Your task to perform on an android device: Open the PDF Reader Pro app and secure a dummy pdf by adding a password.
Image 0: 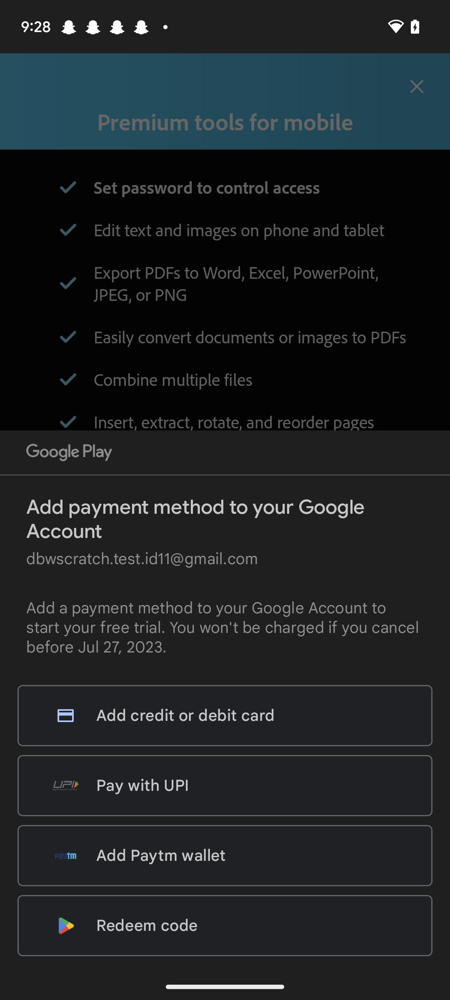
Open the PDF Reader Pro app
Step 0: open app "PDF Reader Pro"
Image 1: 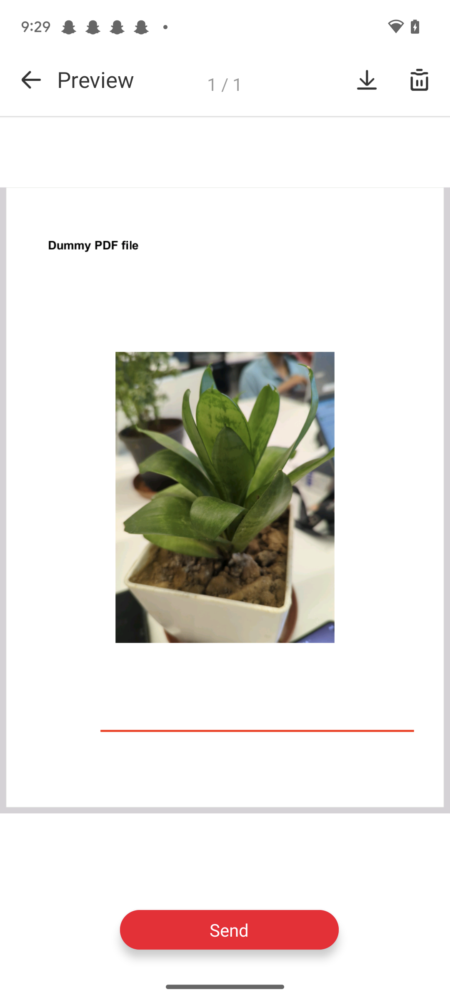
Go back to the previous screen
Step 1: press back button
Image 3: 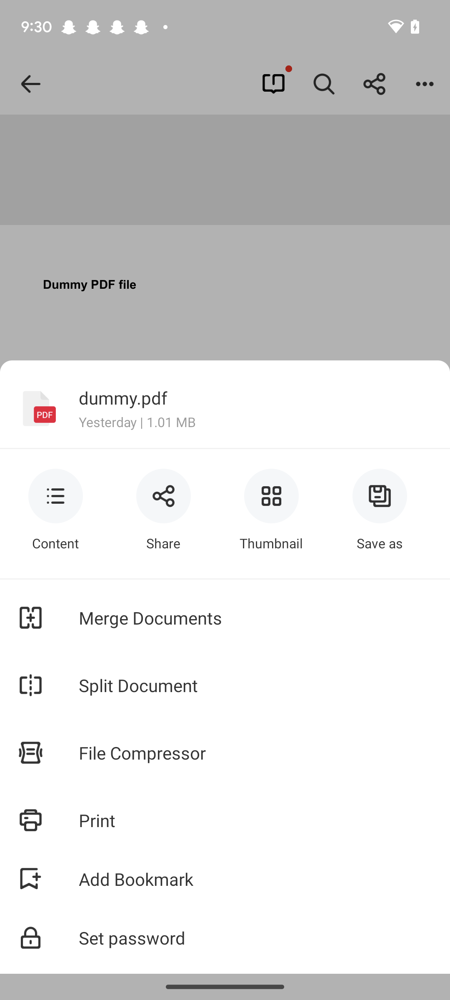
Click on set password option
Step 3: click (225, 937)
Image 4: 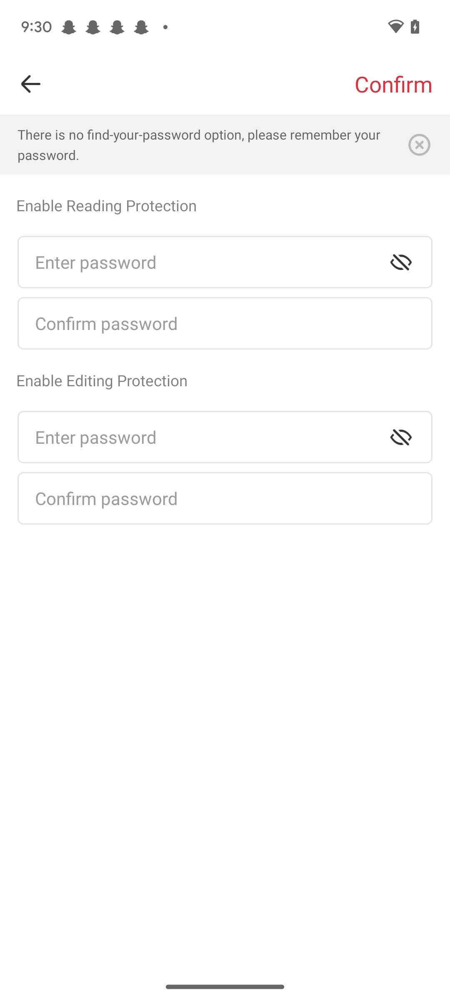
click on the  enter password of enable reading protection
Step 4: click (196, 262)
Image 6: 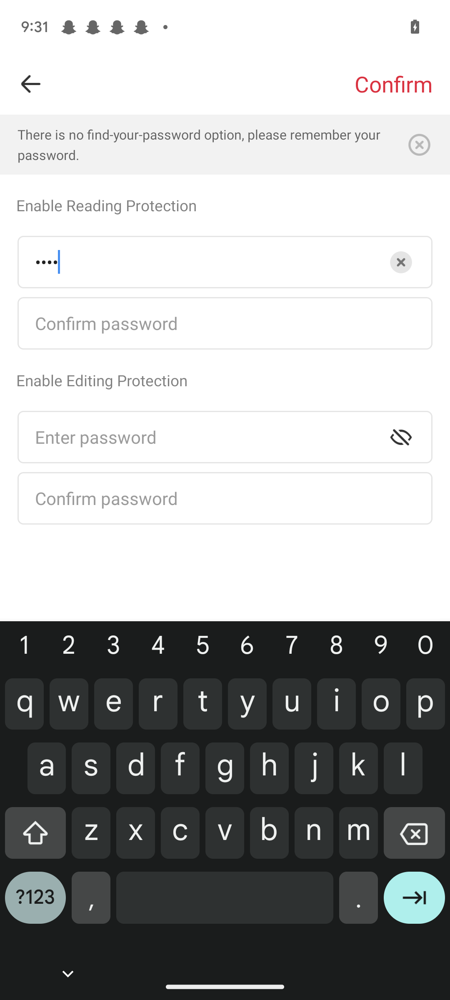
Click on the confirm password of enable reading protection
Step 6: click (196, 323)
Image 8: 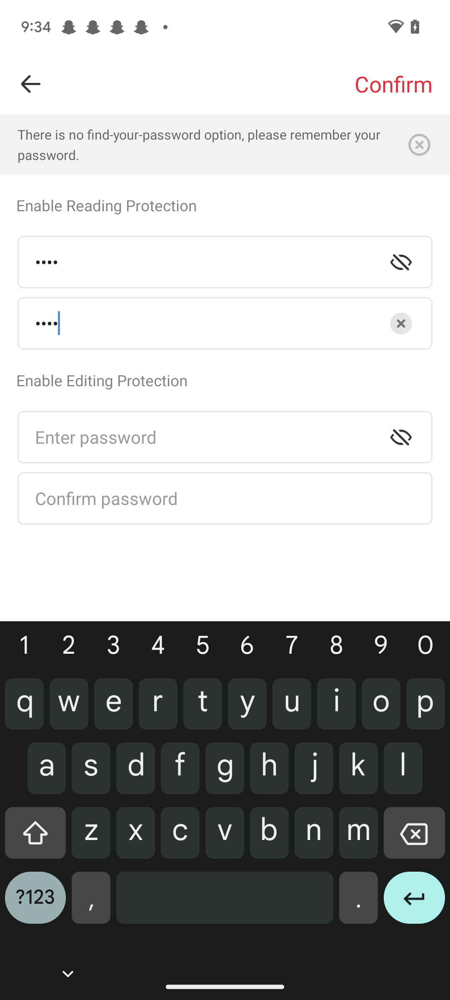
Click on the enter password of the enable editing protection
Step 8: click (196, 437)
Image 9: 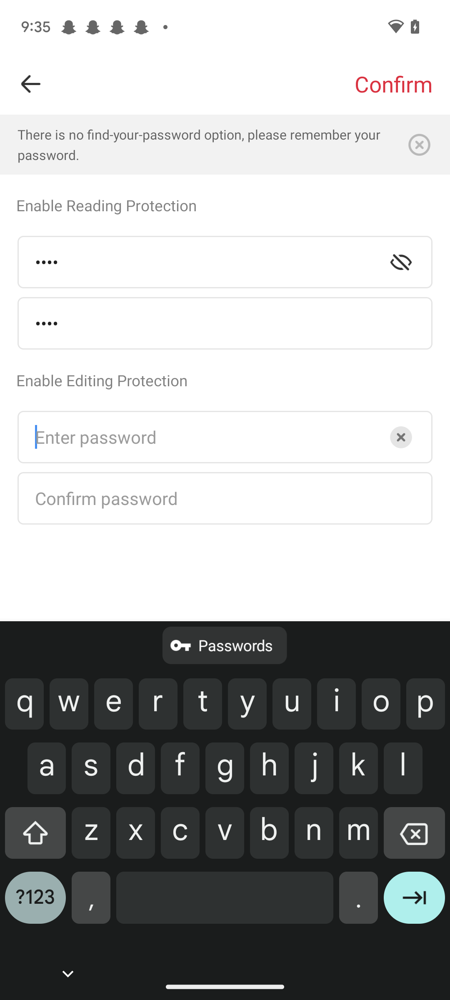
Set the password "12345"
Step 9: type "12345"
Image 10: 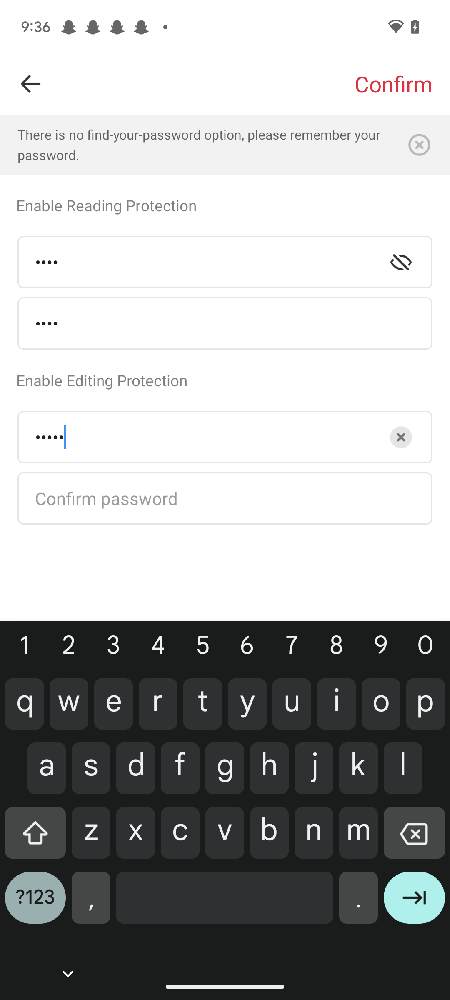
Click on the confirm password of the enable editing protection"
Step 10: click (196, 498)
Image 11: 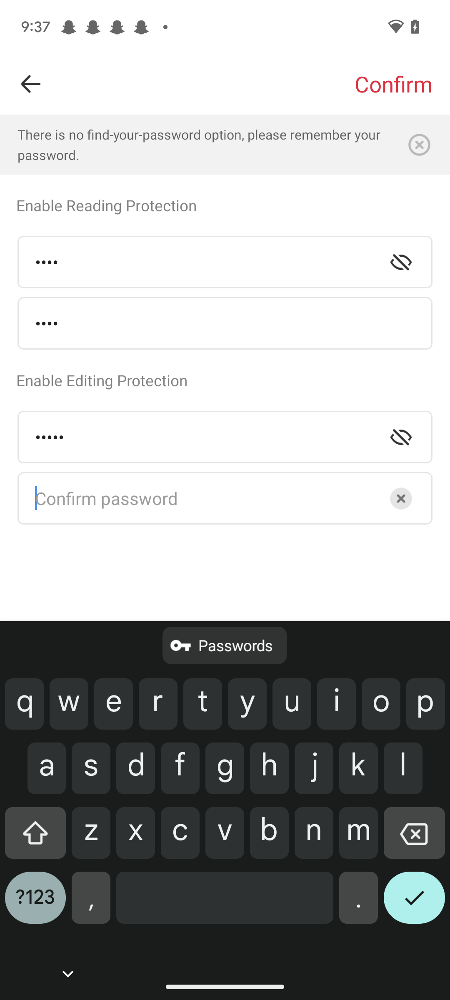
Enter the password "12345"
Step 11: type "12345"
Image 12: 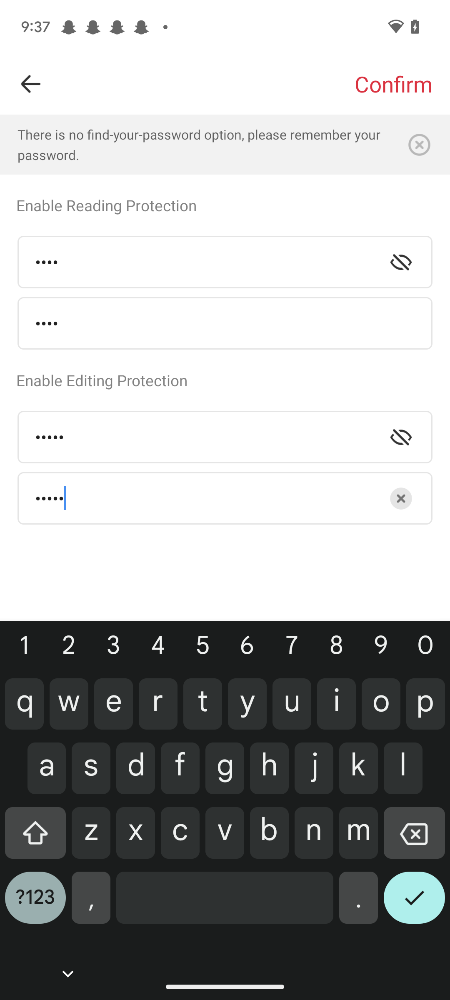
Click on the confirm button at the top right corner of the screen
Step 12: click (393, 84)